Your task to perform on an android device:  High stepping exercise in  day 1 workout plan take break after 5 second and track workout progress  
Image 0: 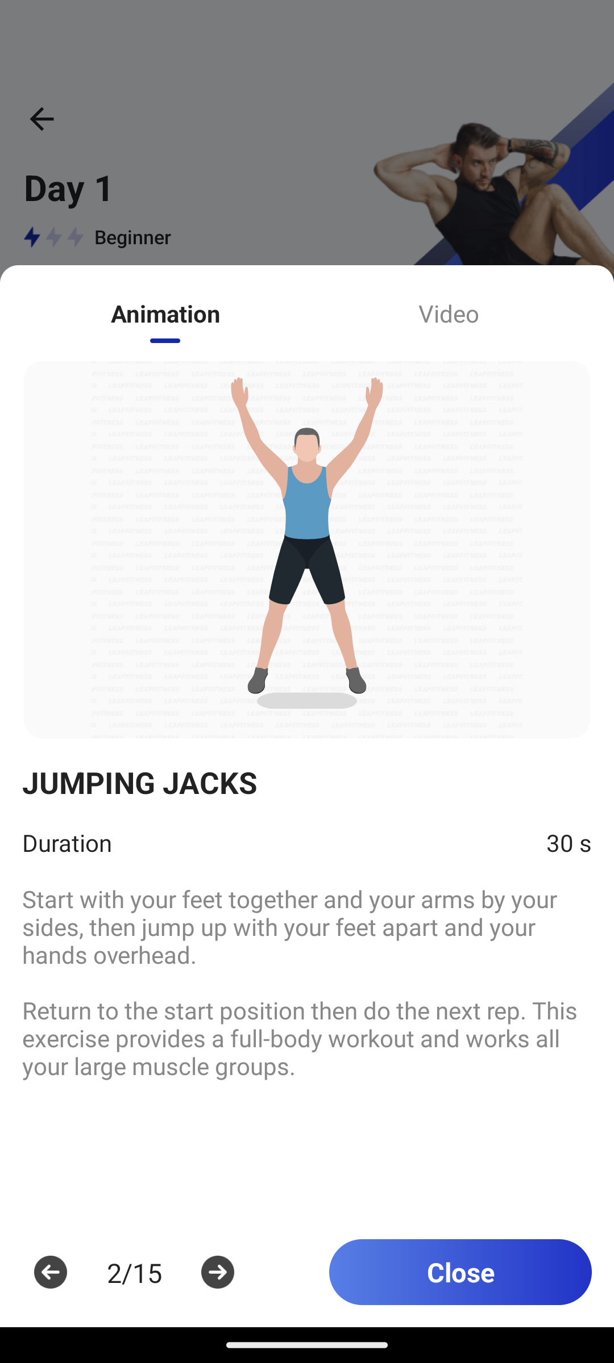
Go to previous page 
Step 0: press back button
Image 1: 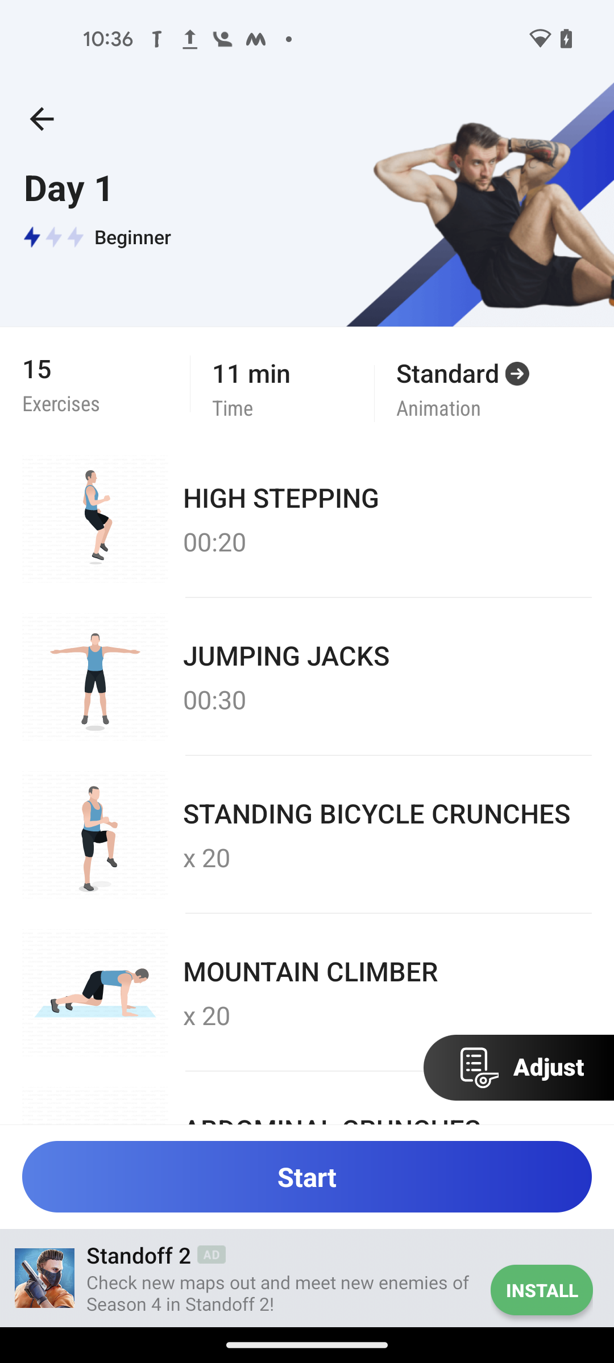
Click on the start button
Step 1: click (306, 1177)
Image 3: 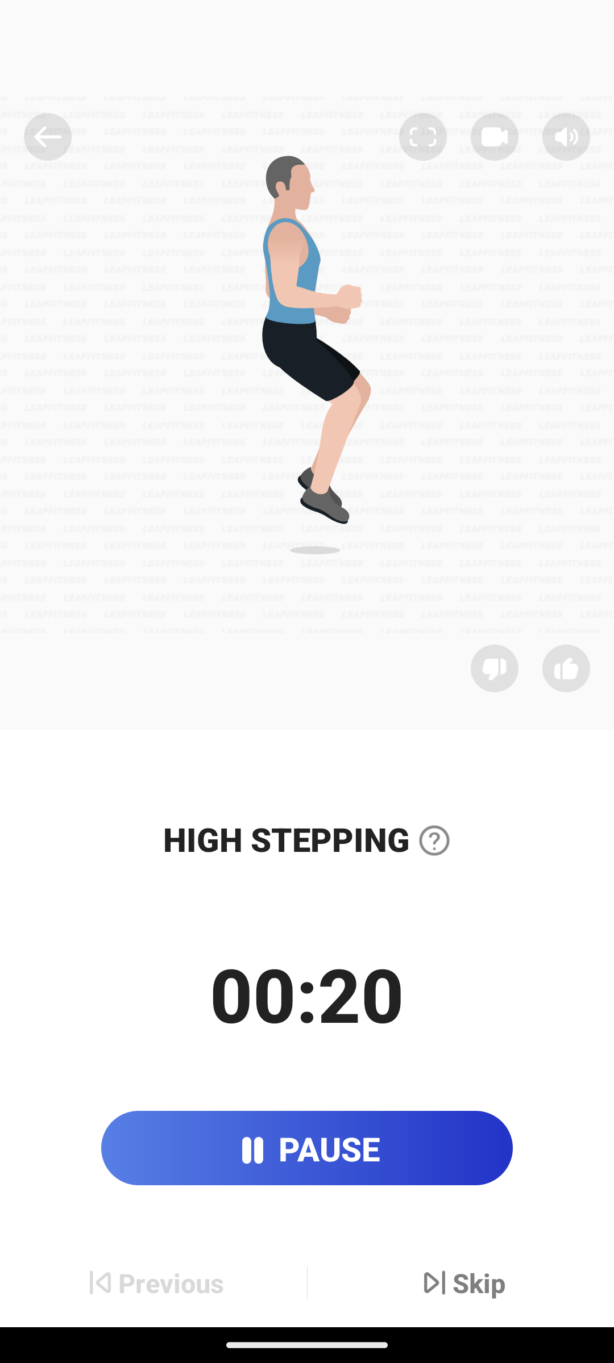
Click pause button
Step 3: click (306, 1148)
Image 4: 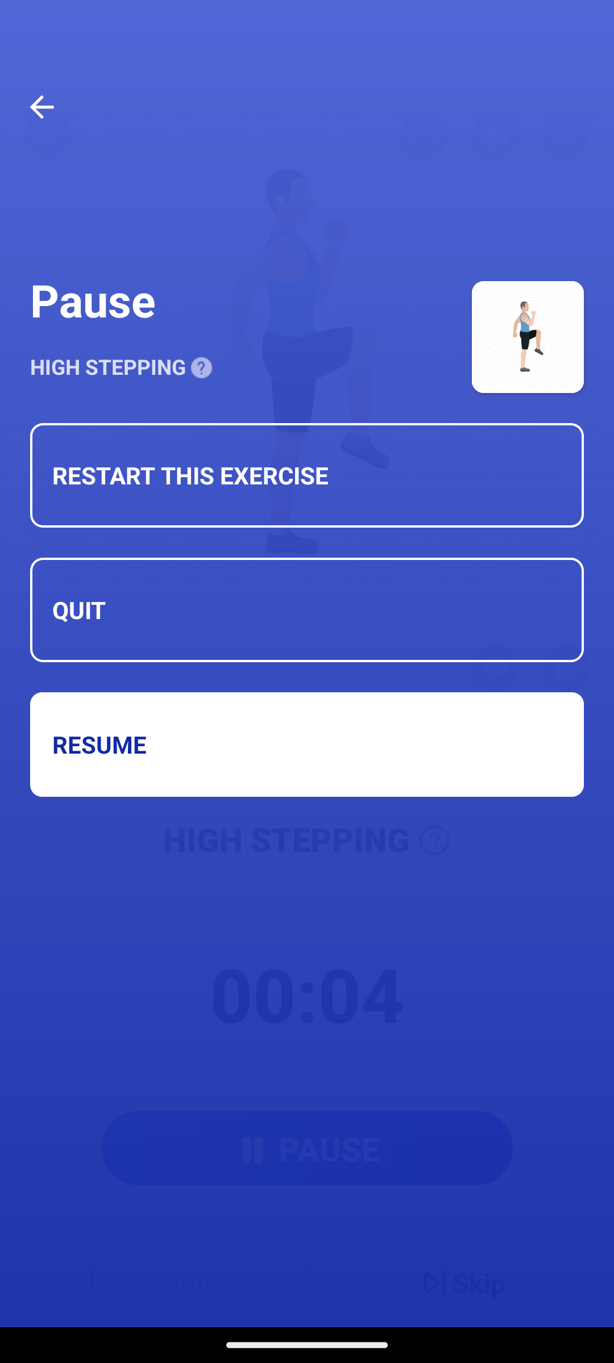
Click on the Quit option
Step 4: click (307, 610)
Image 5: 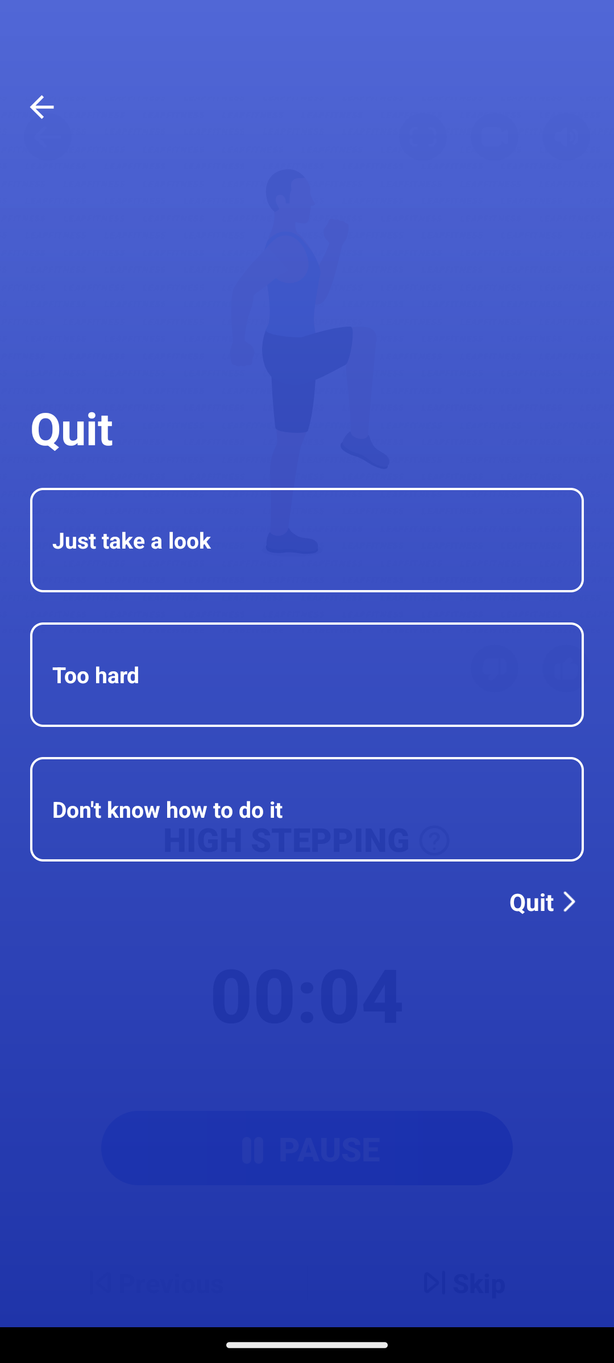
Click on the quit icon
Step 5: click (541, 901)
Image 6: 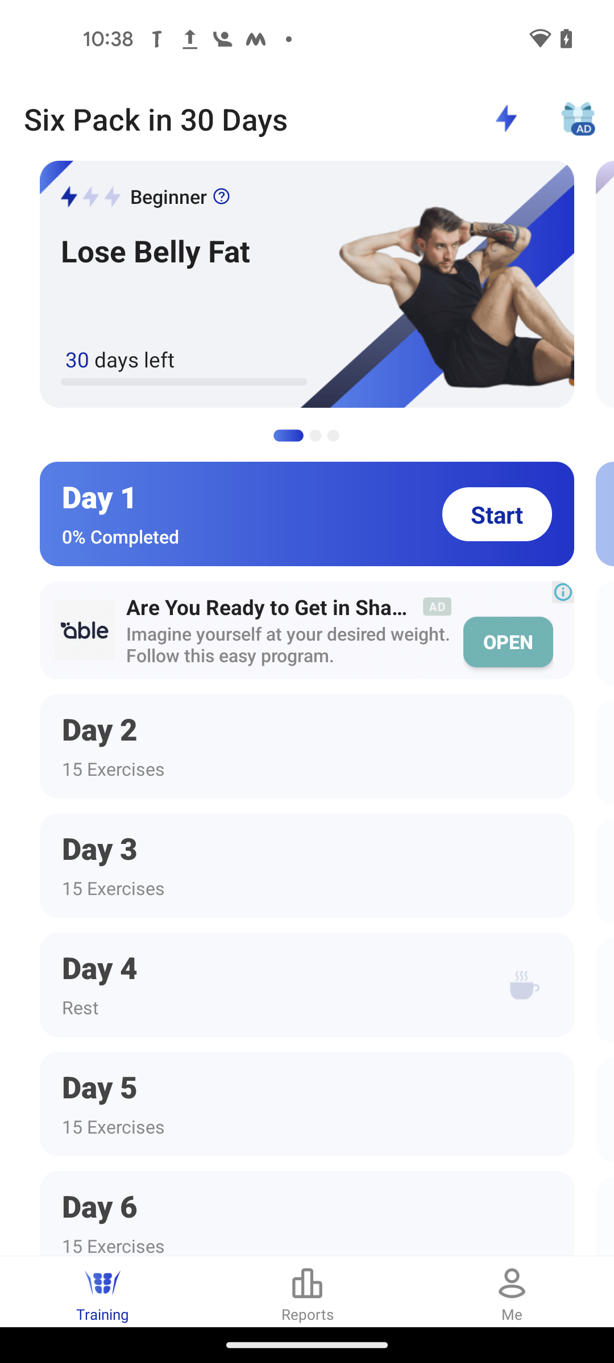
Go to Reports tab
Step 6: click (307, 1283)